Your task to perform on an android device: Now that I have some free time, I should enroll in a French class and make the most of it by utilizing the Duolingo app.
Image 0: 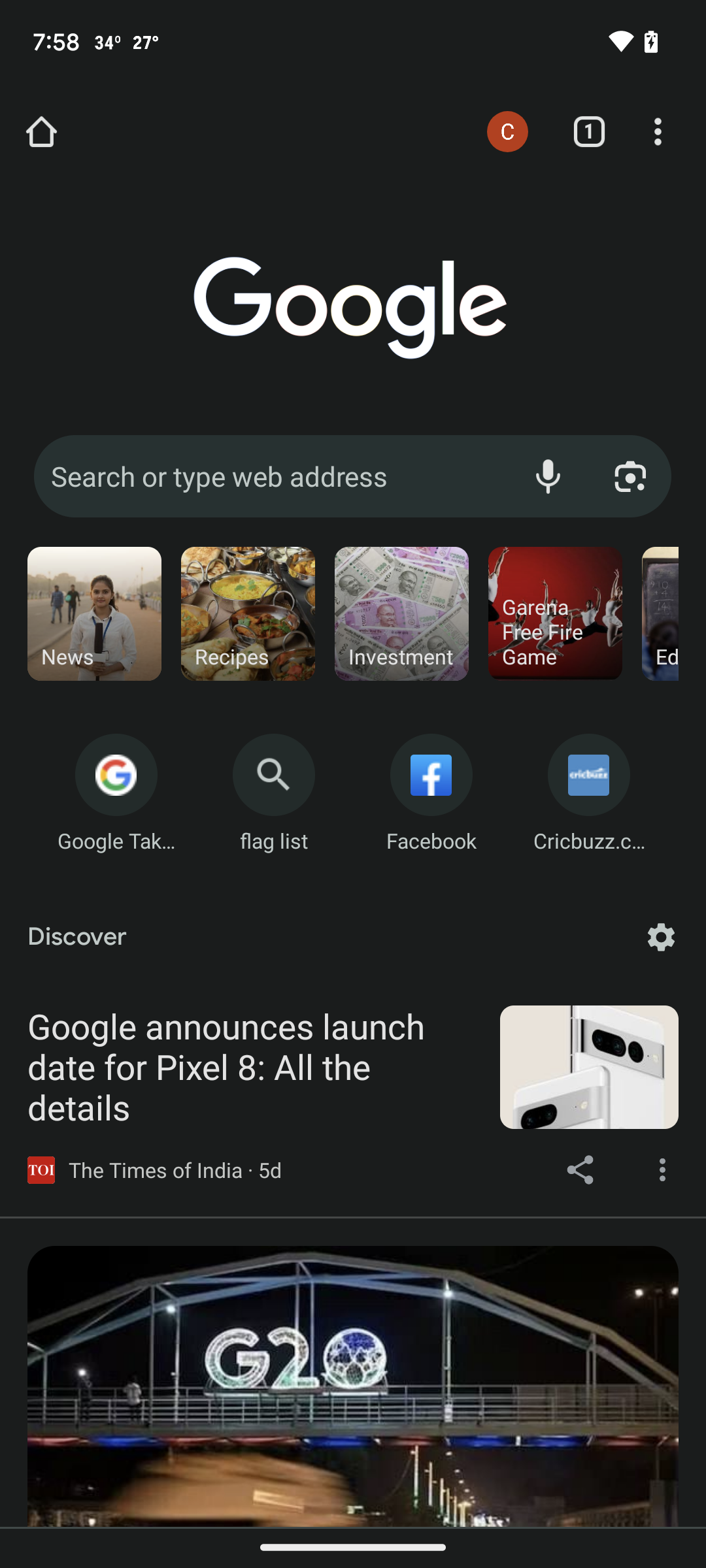
Open the Duolingo app
Step 0: open app "Duolingo"
Image 1: 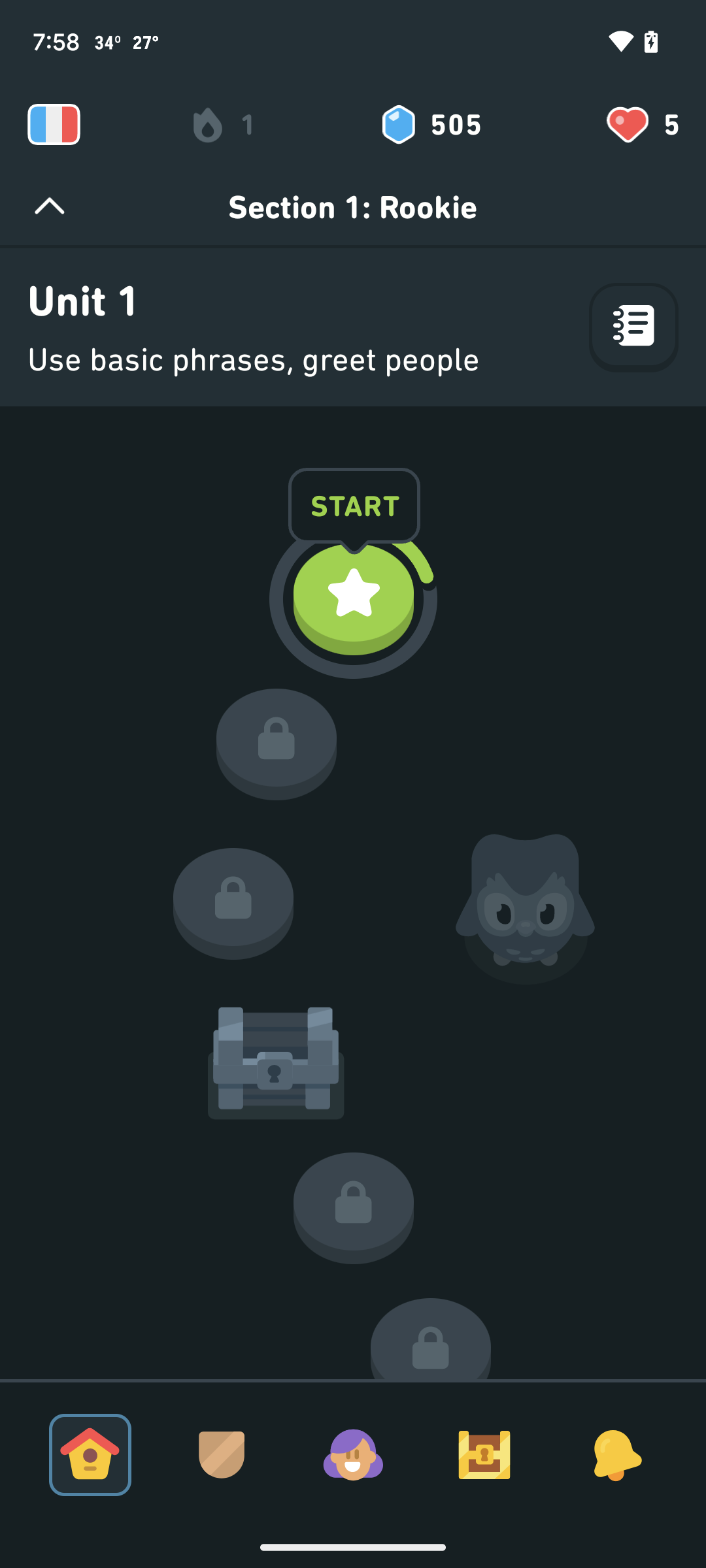
Click on the start
Step 1: click (353, 595)
Image 2: 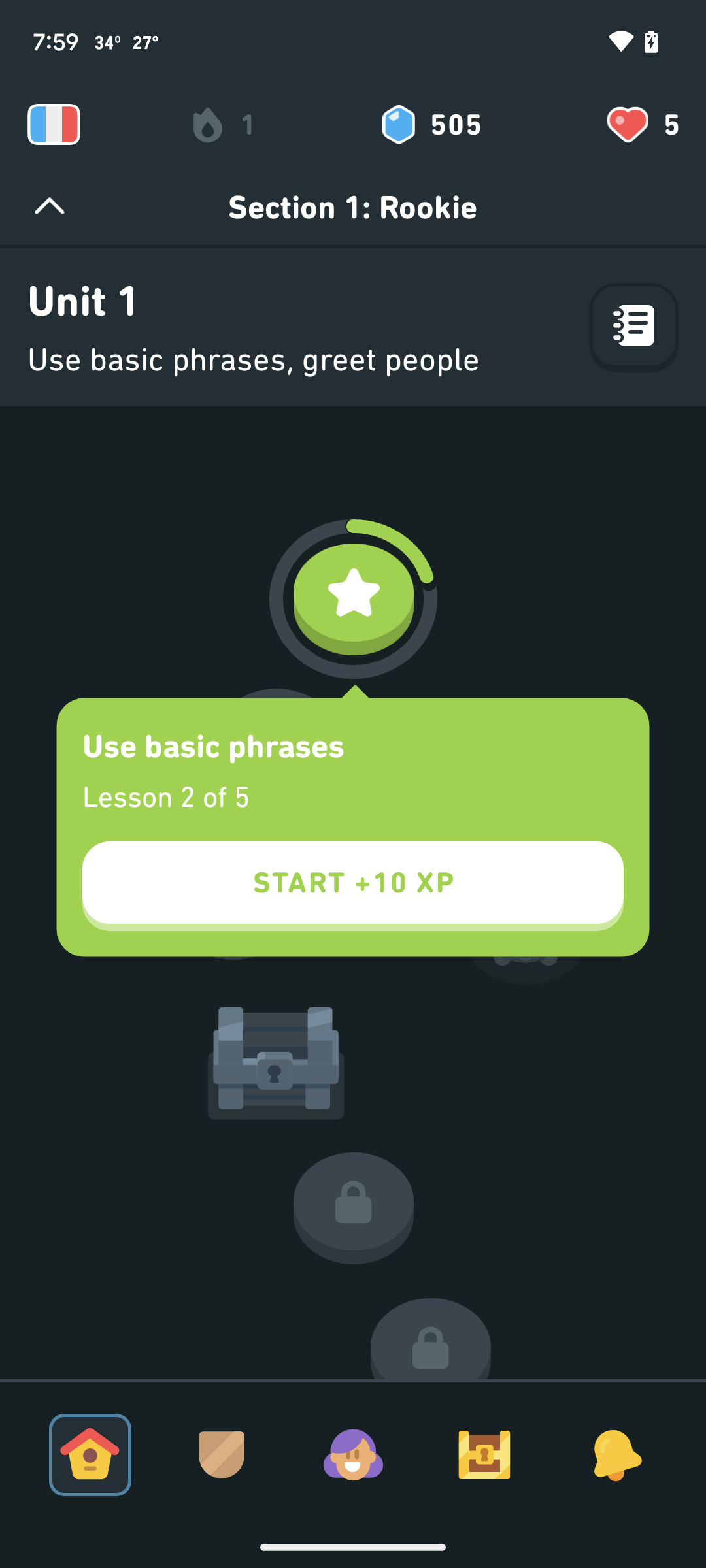
Click on the start +10 XP button
Step 2: click (352, 886)
Image 3: 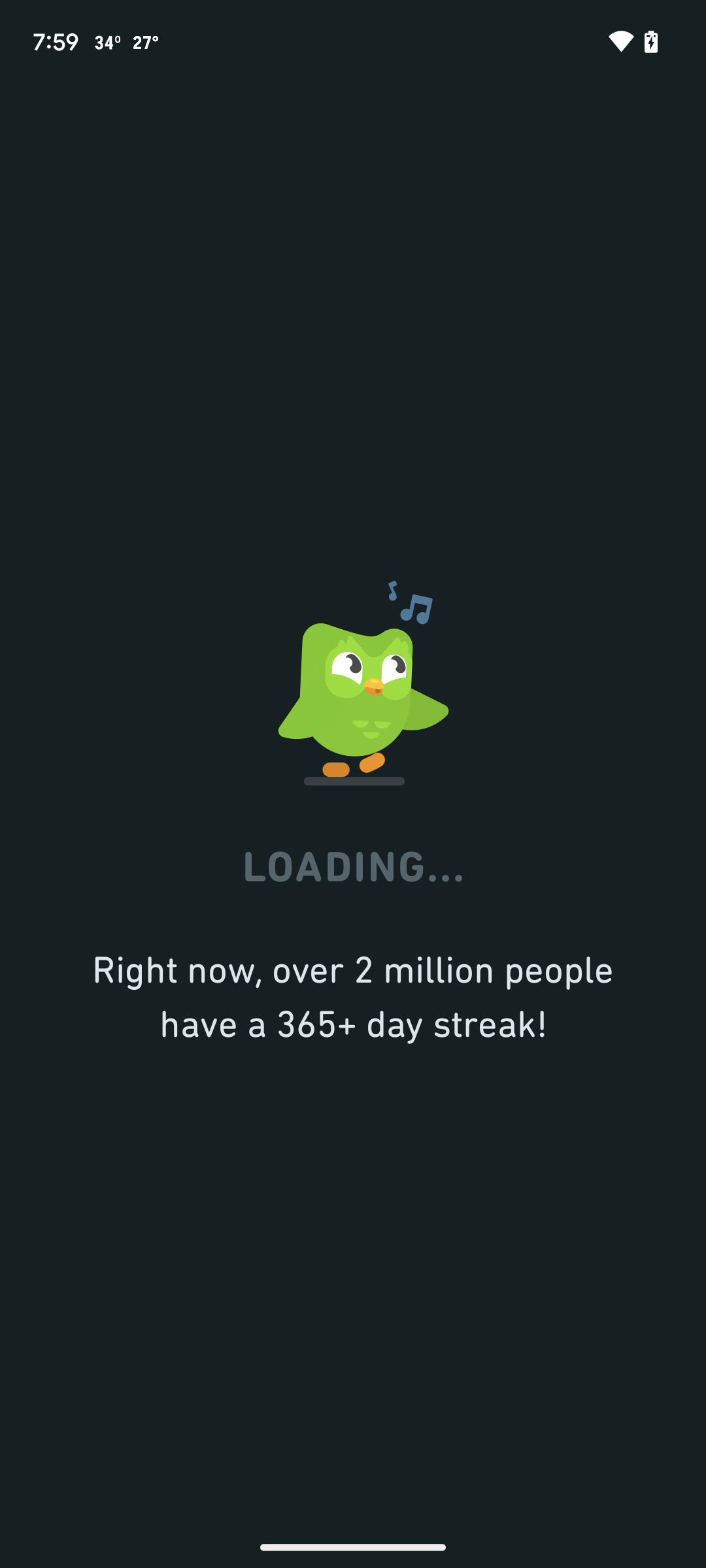
Click on the start +10 XP button
Step 3: wait
Image 5: 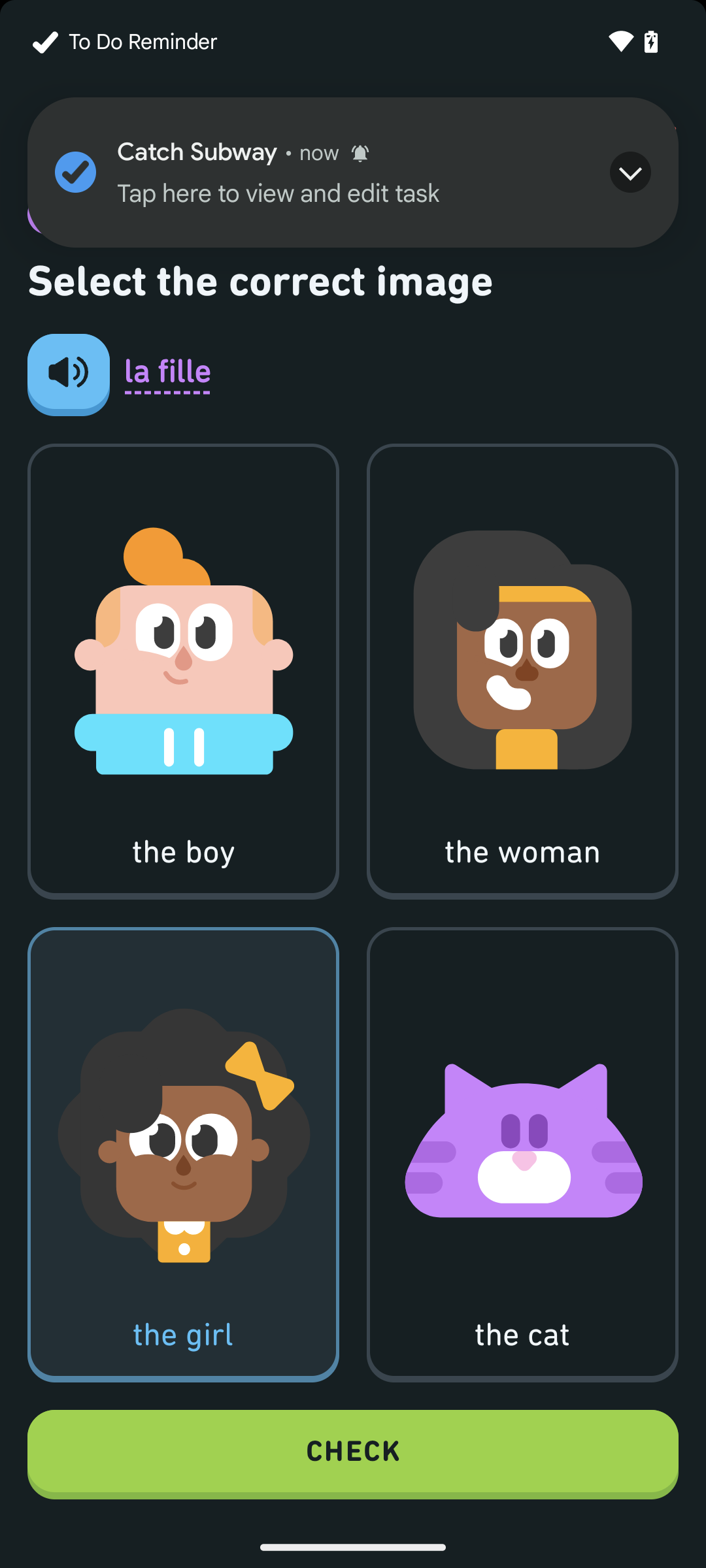
Click on the check button
Step 5: click (353, 1454)
Image 6: 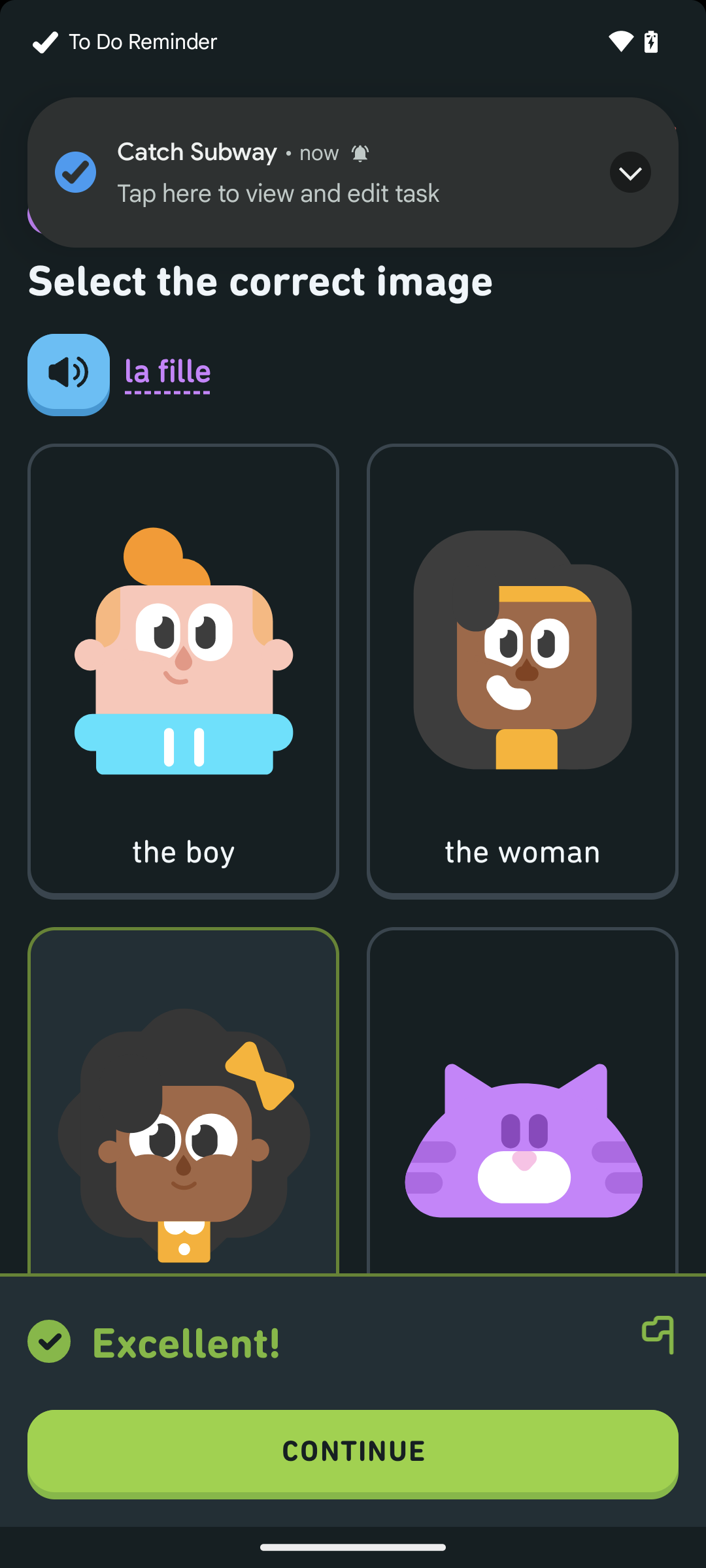
Click on the continue button
Step 6: click (353, 1454)
Image 7: 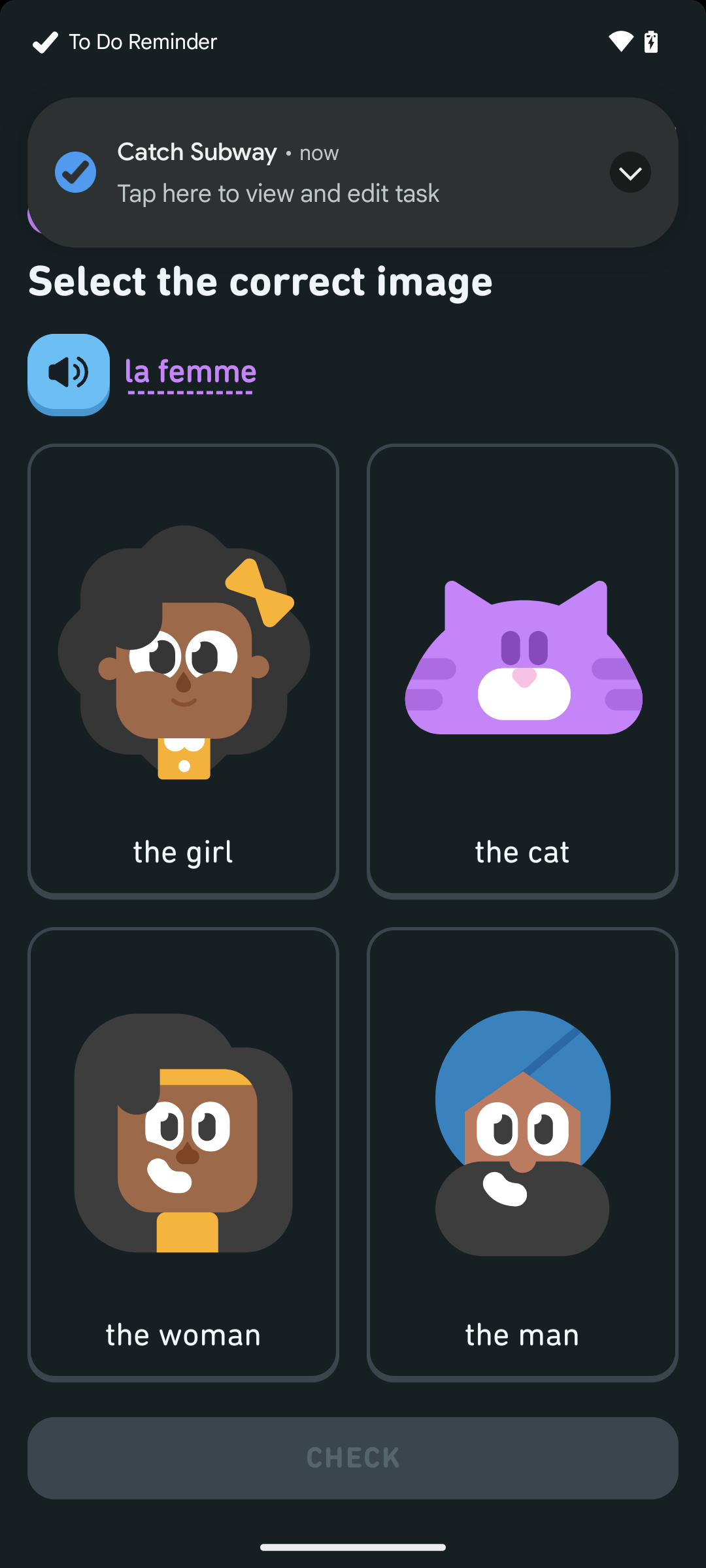
Click on the "the women" option
Step 7: click (182, 1154)
Image 8: 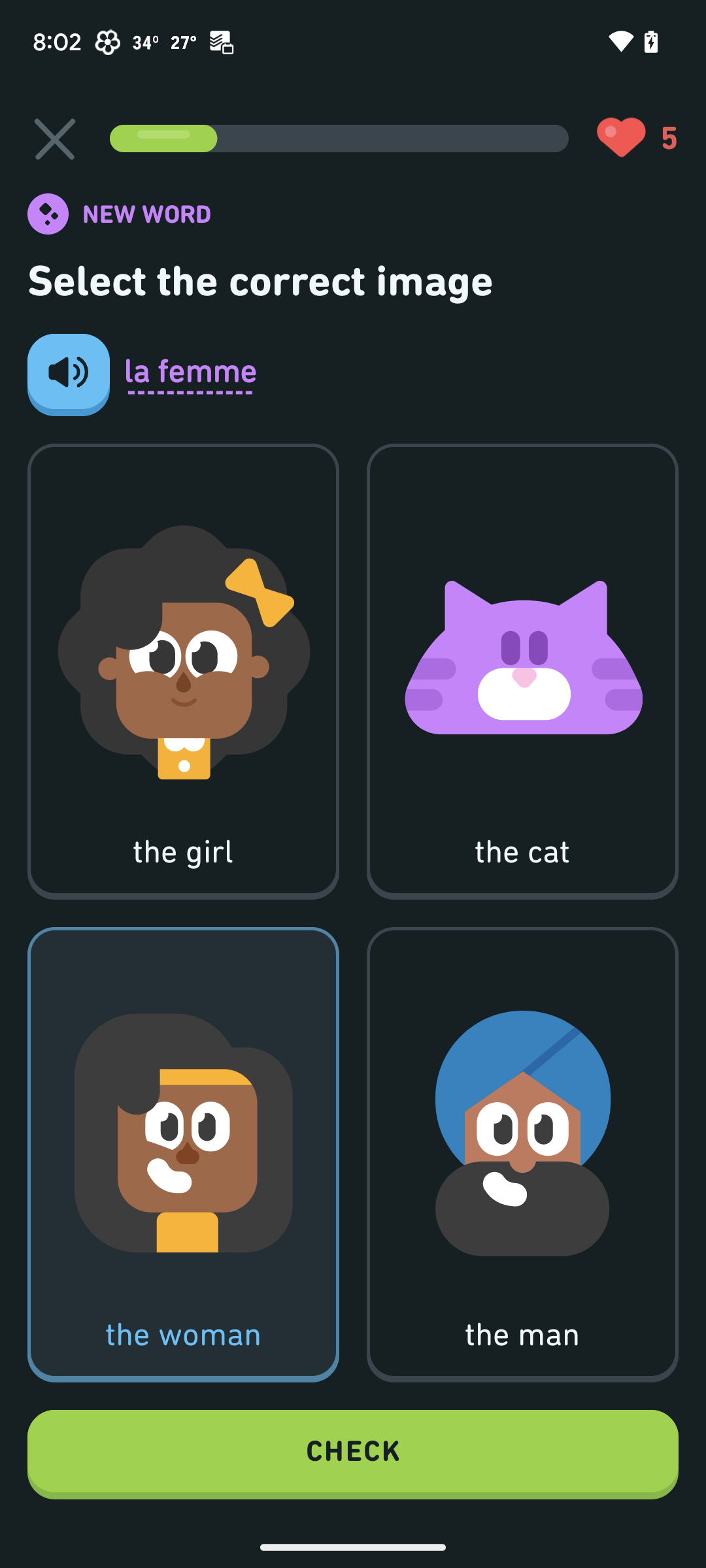
Click on the check button
Step 8: click (353, 1454)
Image 9: 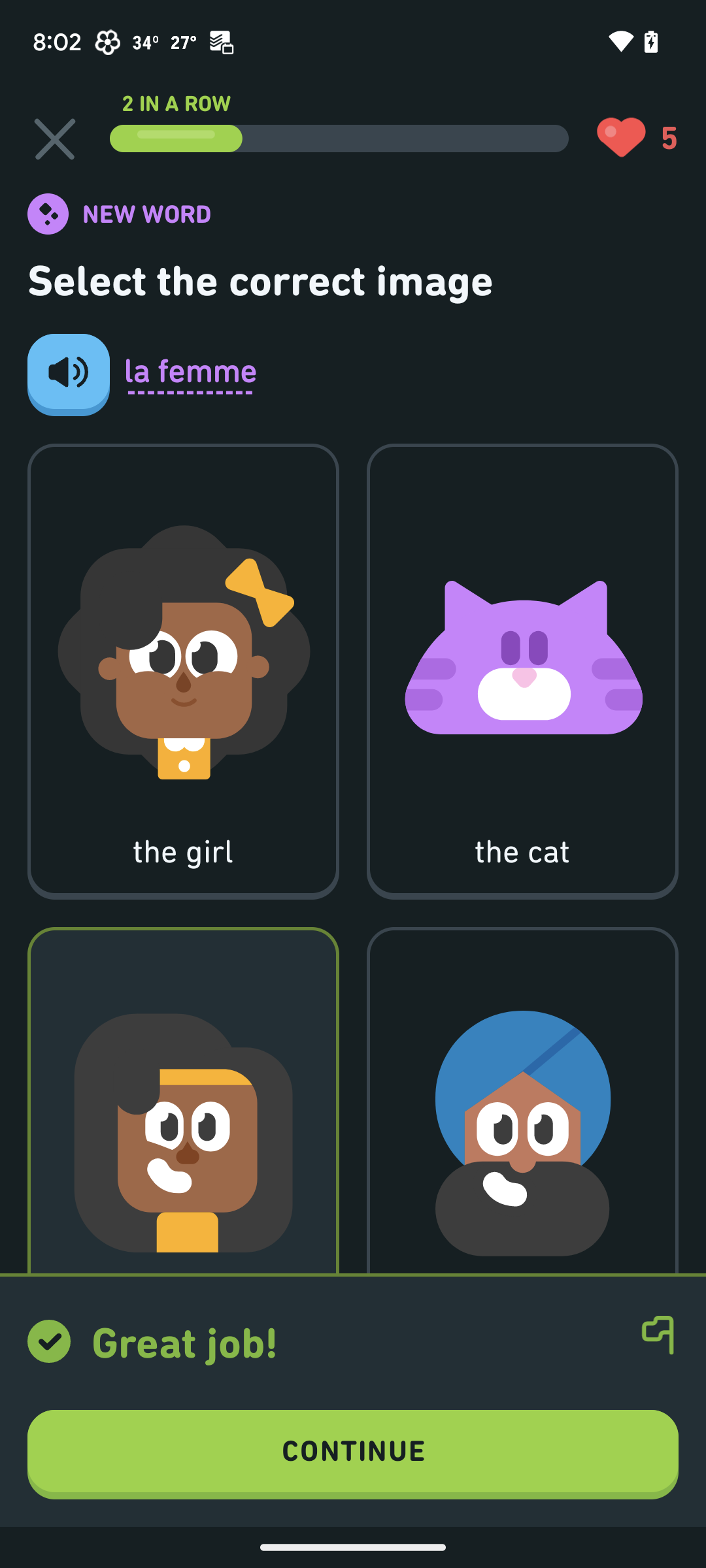
Click on the continue button
Step 9: click (353, 1454)